Your task to perform on an android device: In the Spotify App, create a playlist named as XYZ and add the first three songs from the suggestions playlist.
Image 0: 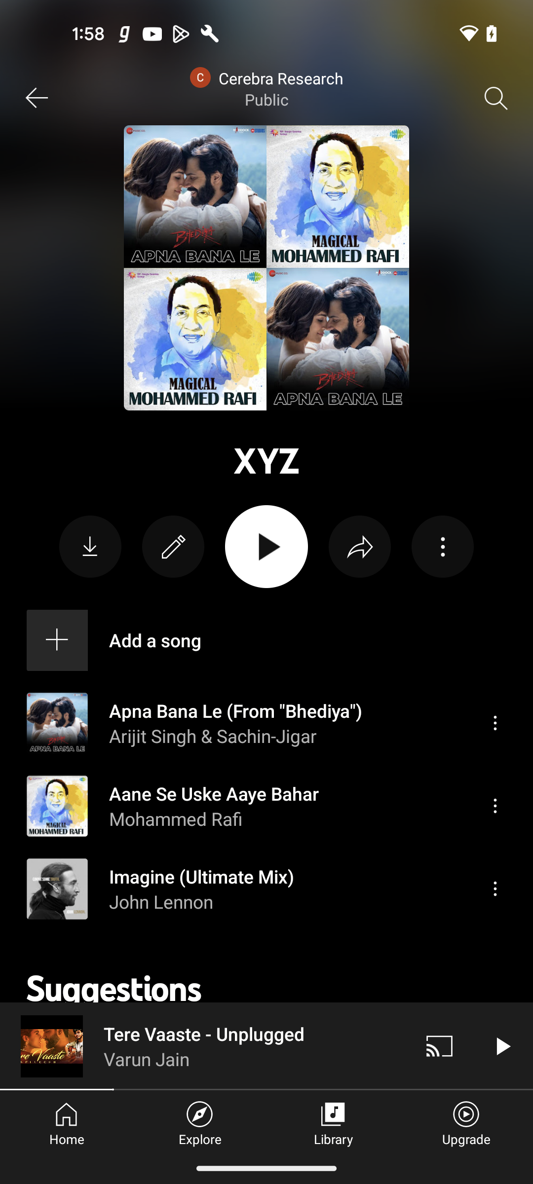
Open Spotify app
Step 0: open app "Spotify"
Image 1: 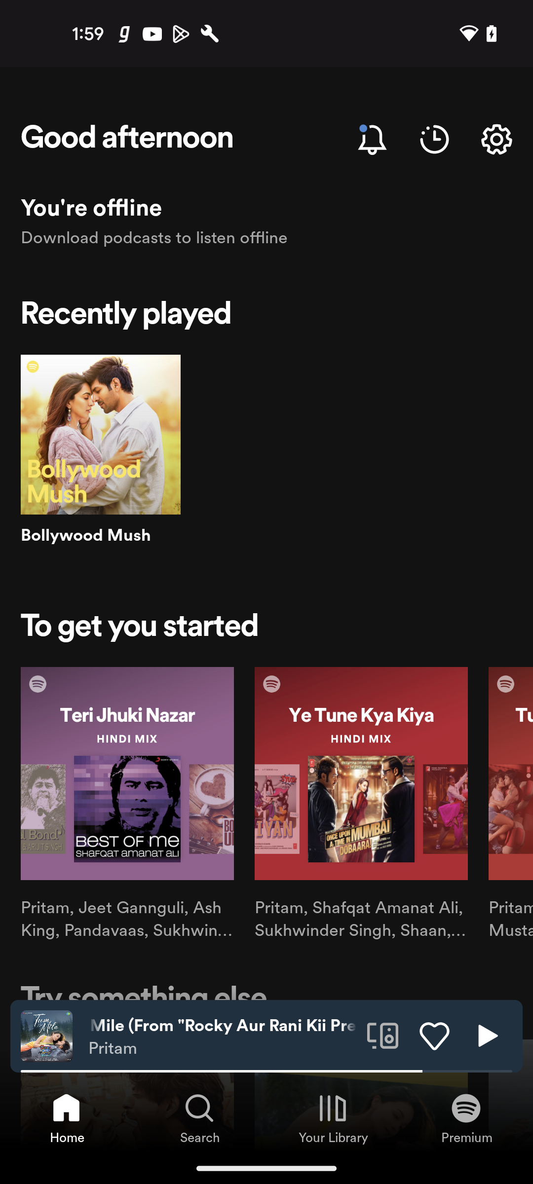
Click on Your Library section at the bottom of the screen
Step 1: click (333, 1109)
Image 2: 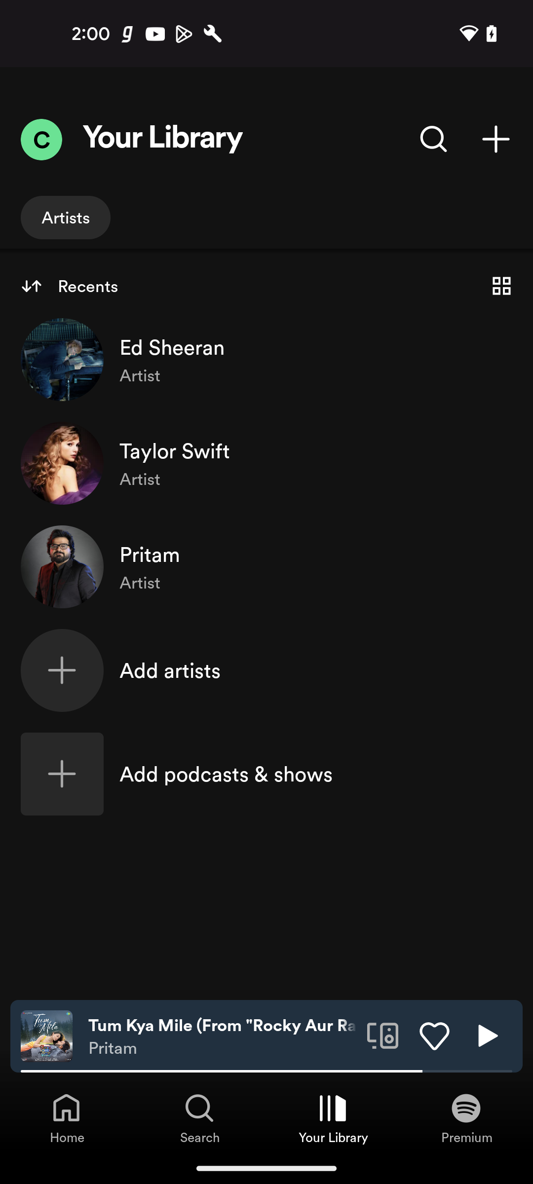
Click on the plus icon at the top right corner
Step 2: click (496, 139)
Image 3: 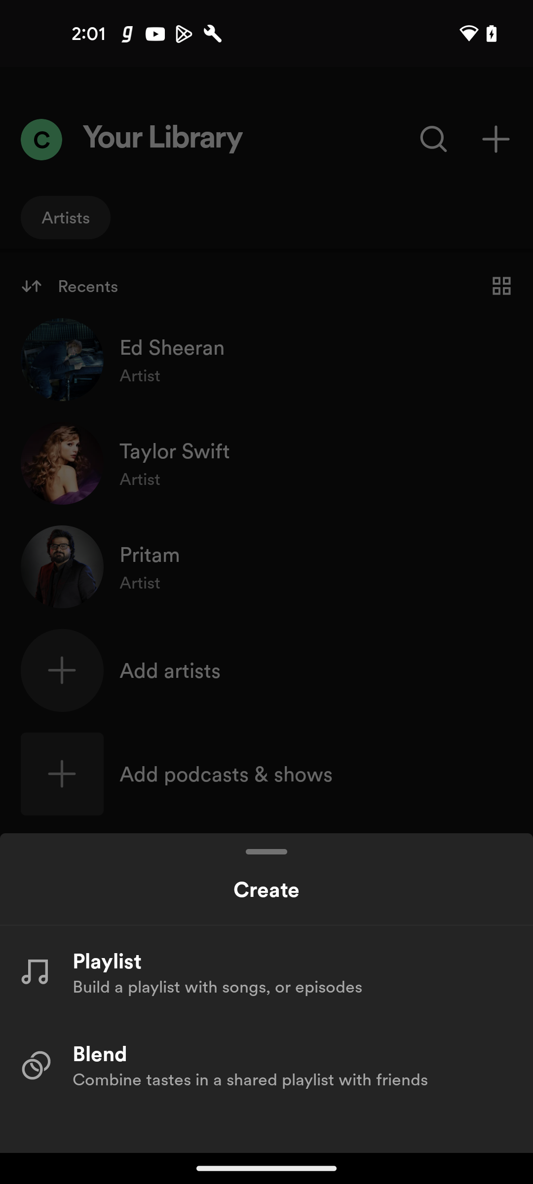
Click on Playlist option
Step 3: click (292, 961)
Image 4: 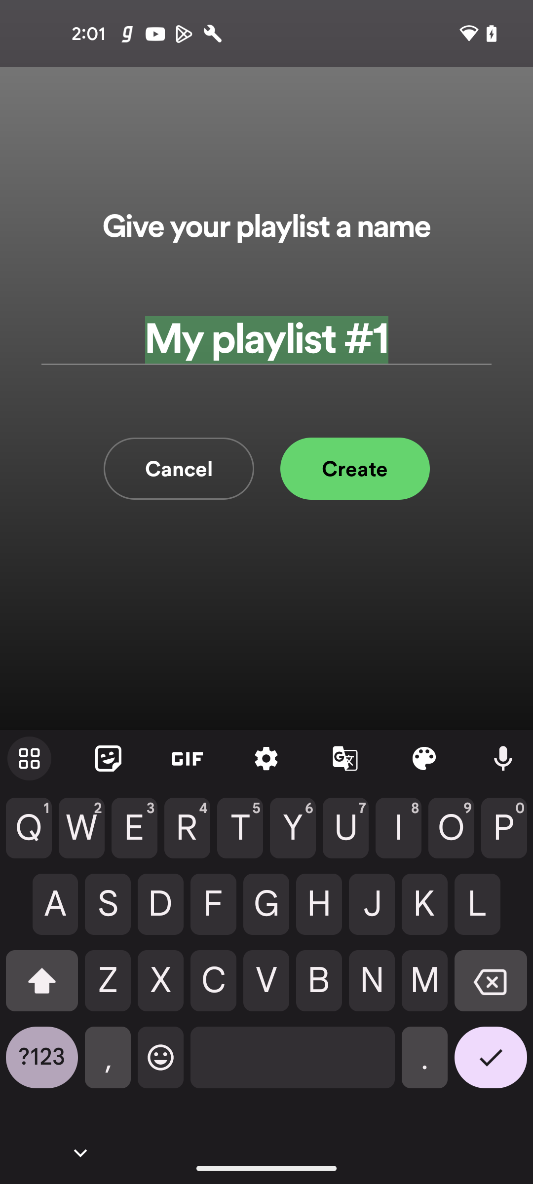
Enter name XYZ
Step 4: type "XYZ"
Image 5: 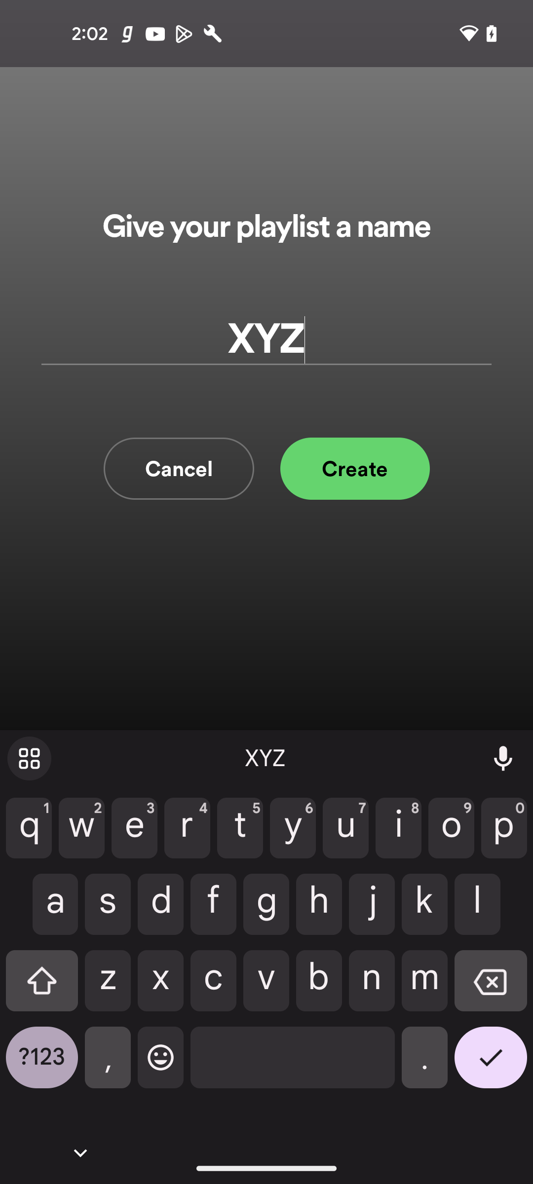
Click on the Create button
Step 5: click (316, 479)
Image 6: 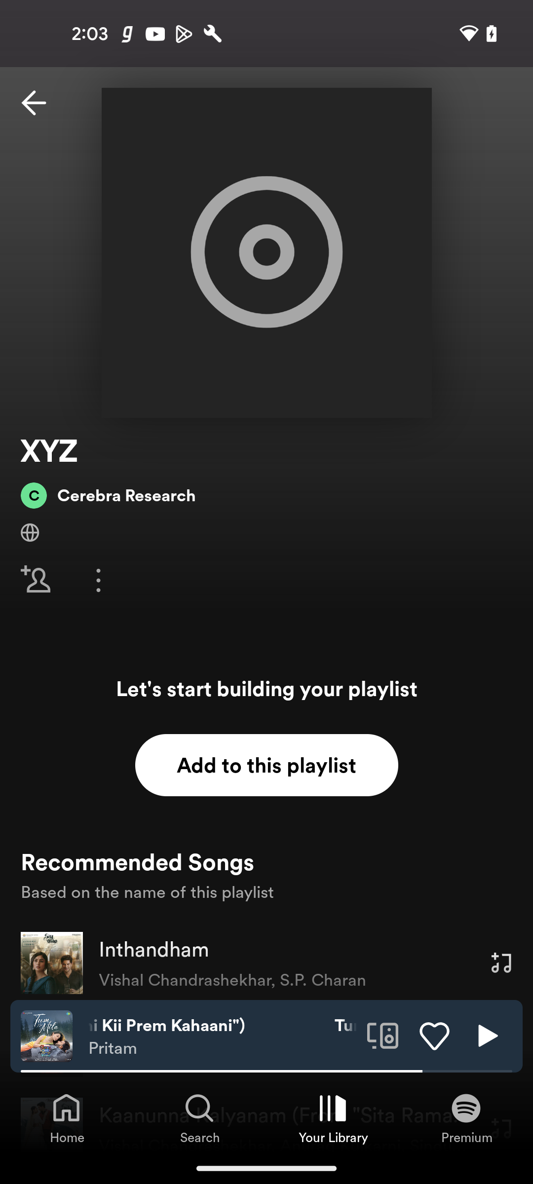
Click on Add to this playlist
Step 6: click (266, 765)
Image 7: 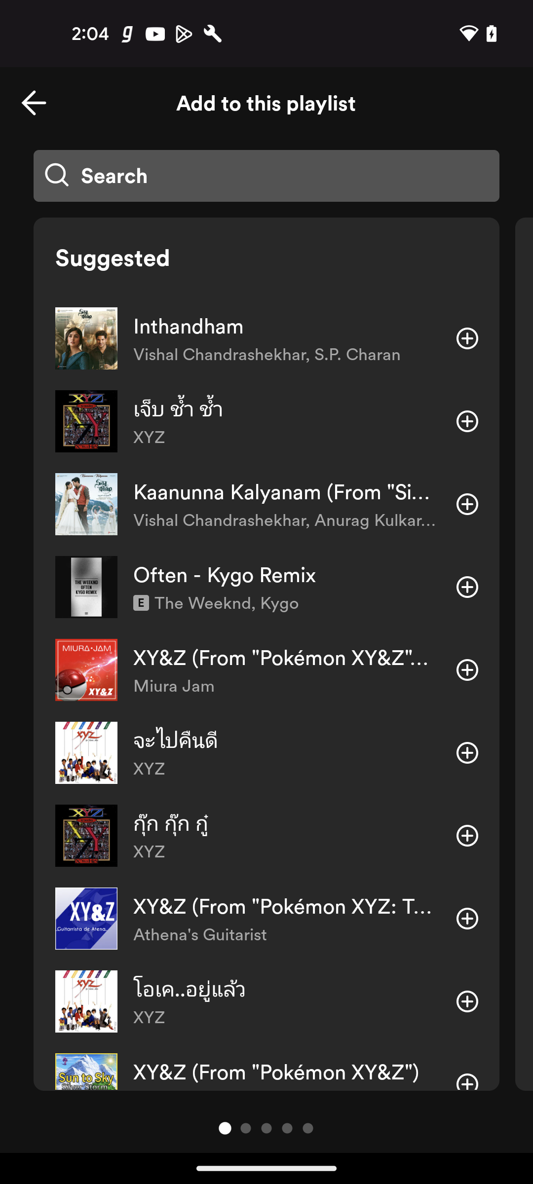
Add first three songs from the suggested playlist
Step 7: click (467, 338)
Image 8: 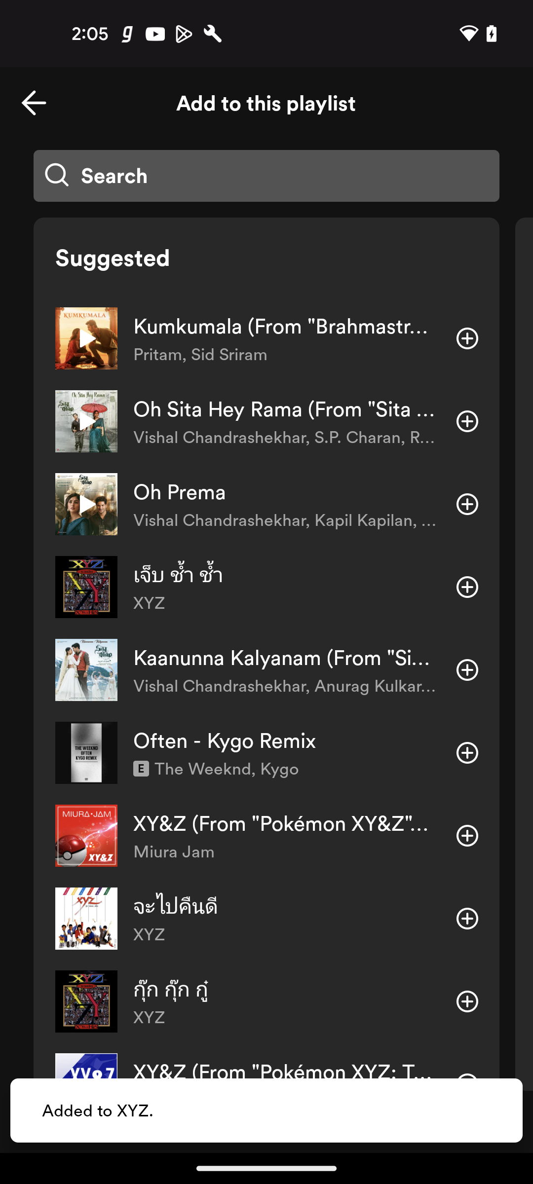
Add first three songs from the suggested playlist
Step 8: click (467, 338)
Image 9: 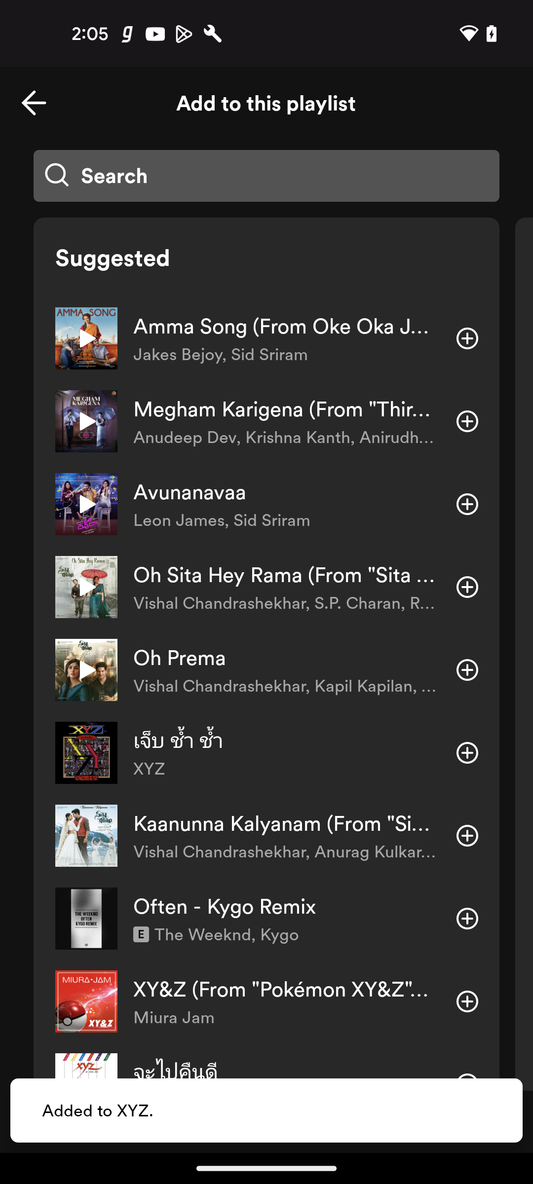
Add first three songs from the suggested playlist
Step 9: click (467, 338)